Your task to perform on an android device: To get all the latest music notifications from "Wet Leg," subscribe to their channel on the YouTube app.
Image 0: 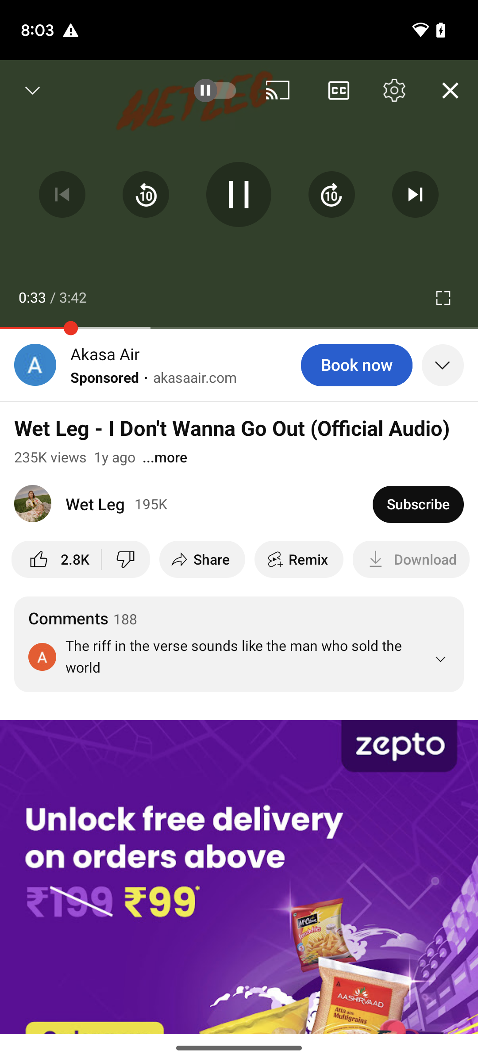
Click on the Subscribe on the right side of the channel name.
Step 0: click (418, 504)